Your task to perform on an android device: Go to the saved tab and view your saved places
Image 0: 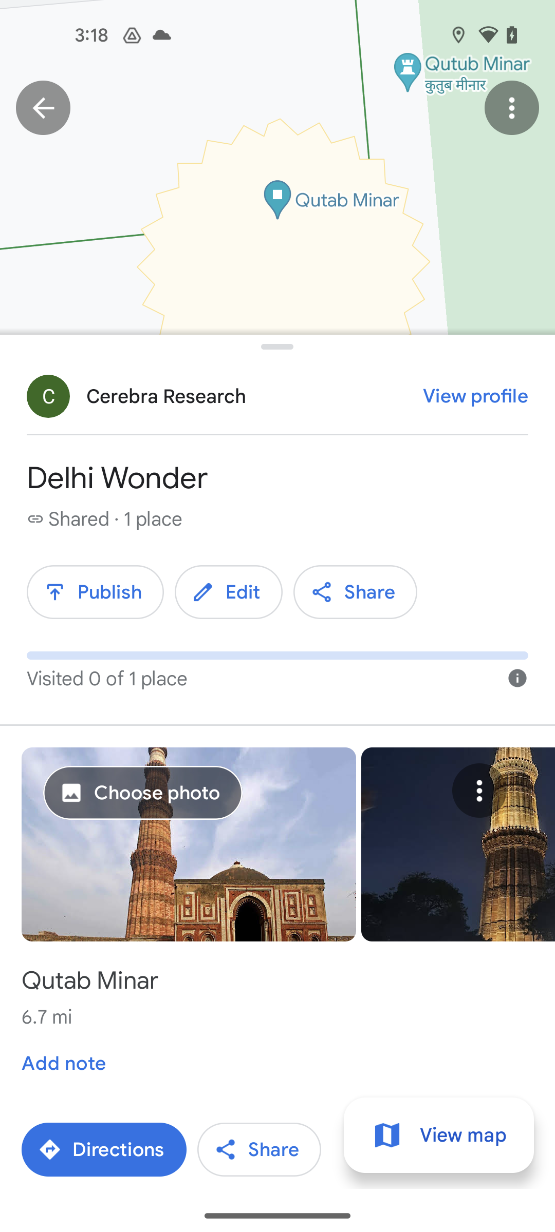
Go back to the previous page
Step 0: press back button
Image 2: 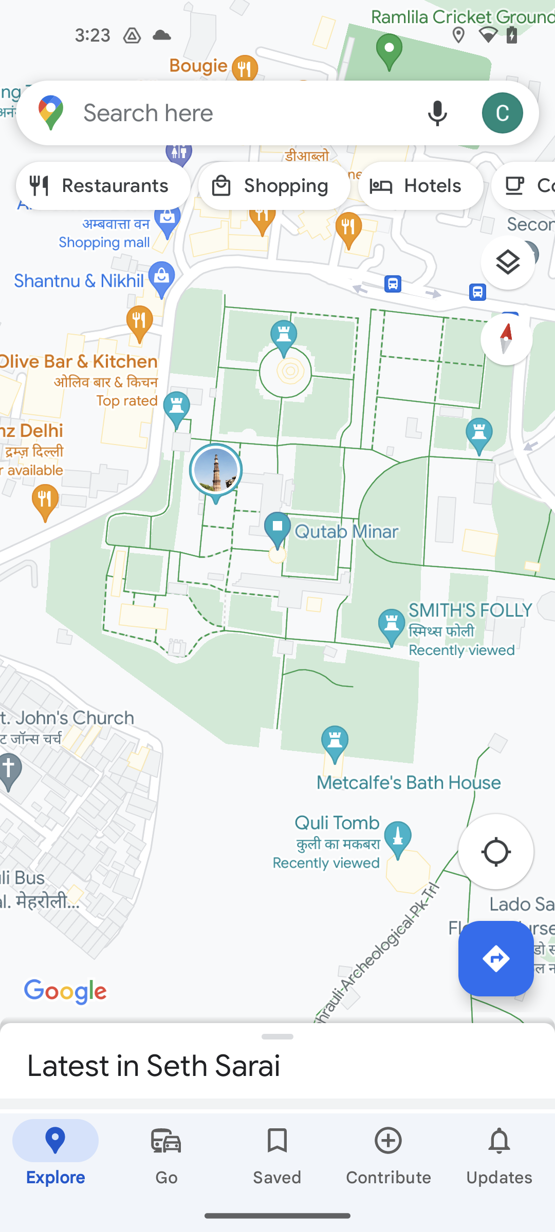
Go to the saved tab
Step 2: click (277, 1156)